Your task to perform on an android device: Select the Oasis of the seas ship and check her itineraries for the month of August using CruiseMapper
Image 0: 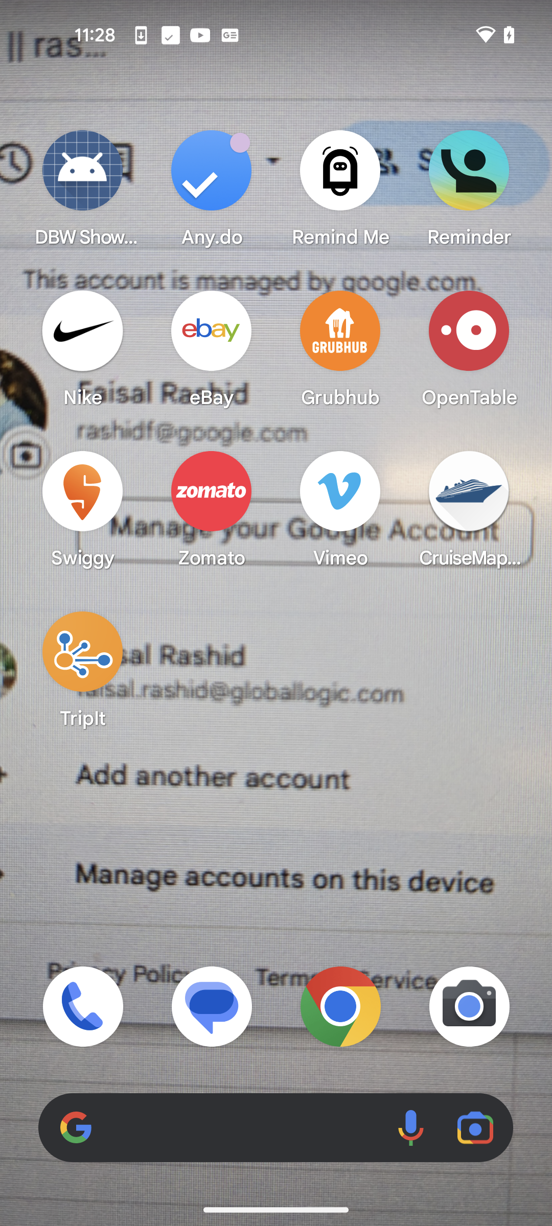
Open the CruiseMapper app
Step 0: open app "CruiseMapper"
Image 1: 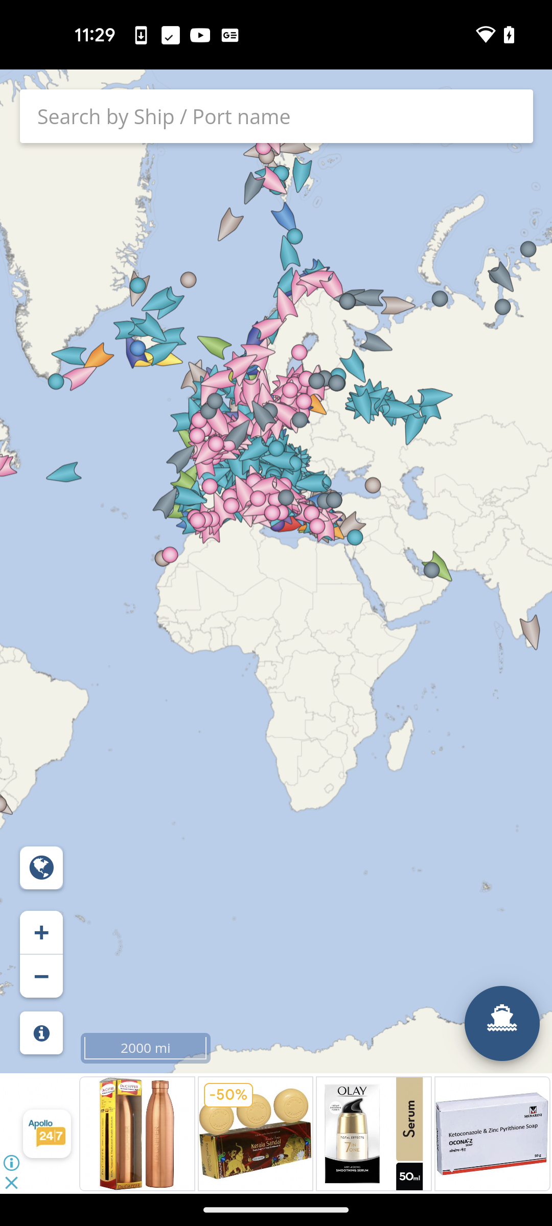
Click on the search bar
Step 1: click (275, 109)
Image 4: 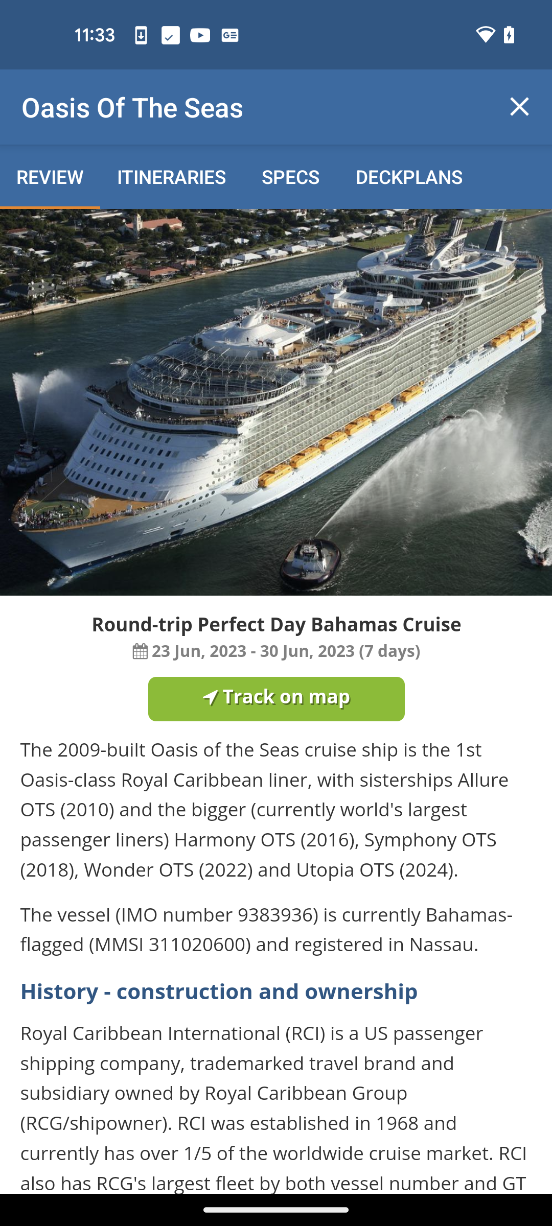
Click on the Itineraries button
Step 4: click (171, 176)
Image 5: 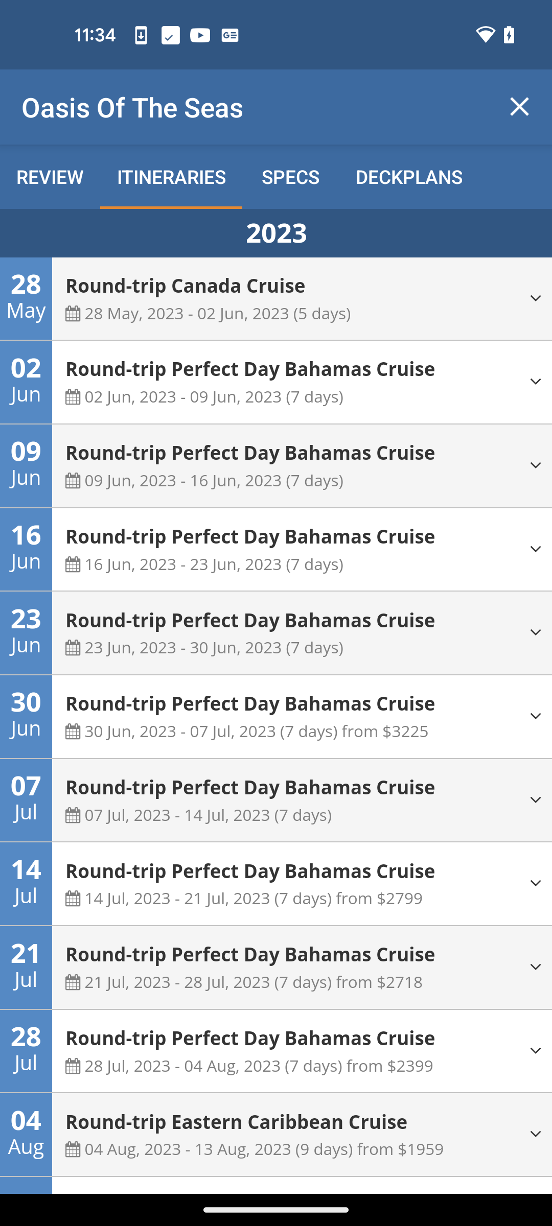
Scroll down to view the itineraries for the month of august
Step 5: scroll down
Image 6: 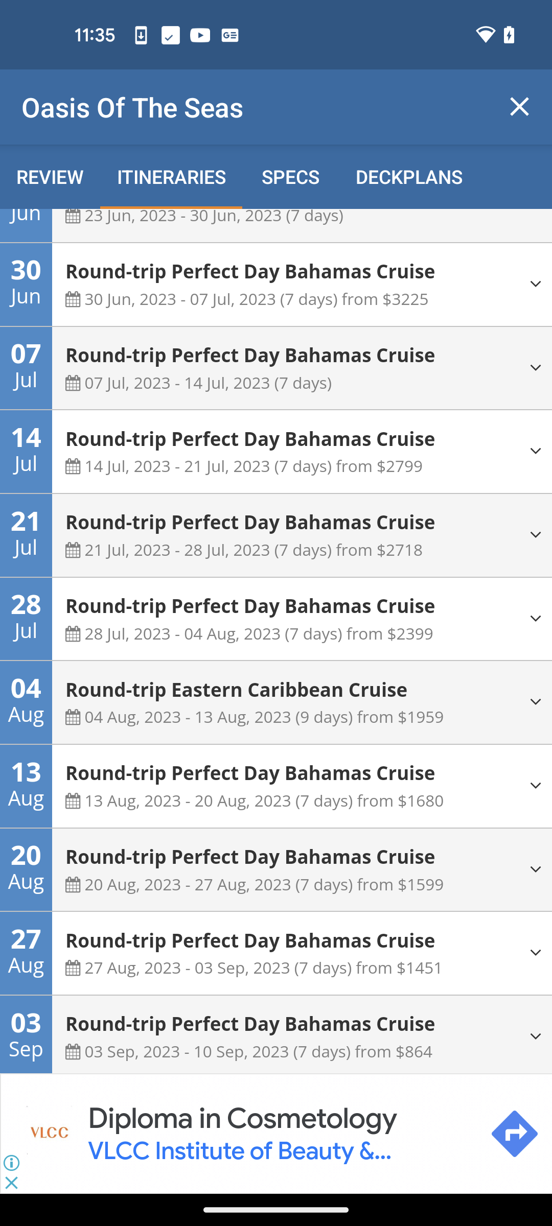
Scroll down to view the itineraries for the month of august
Step 6: scroll down
Image 7: 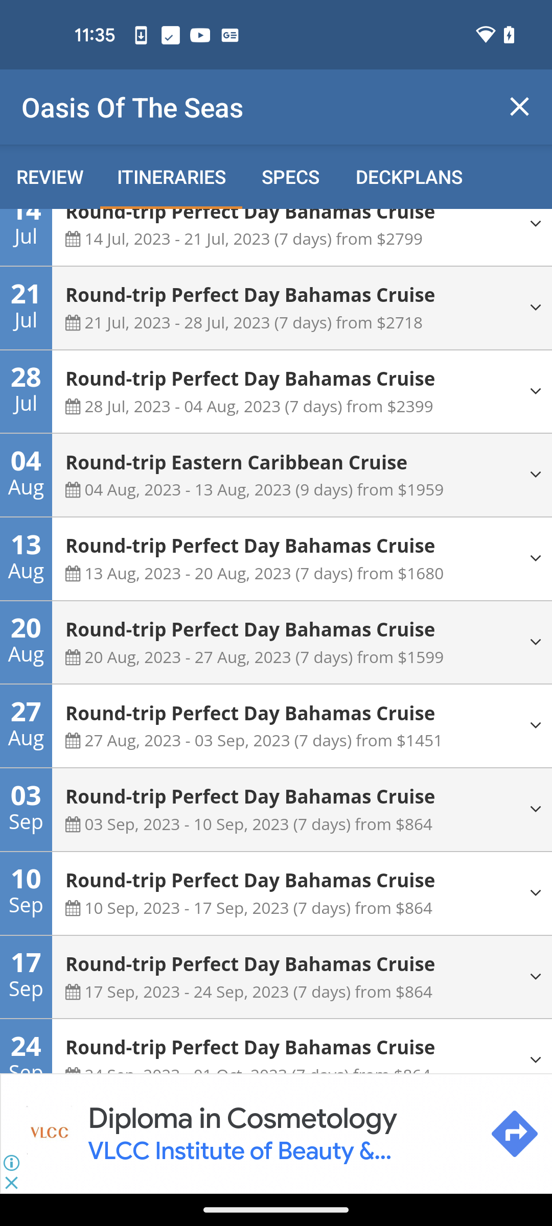
Scroll down to view the itineraries for the month of august
Step 7: wait